Your task to perform on an android device: Click on 16 days to view the history
Image 0: 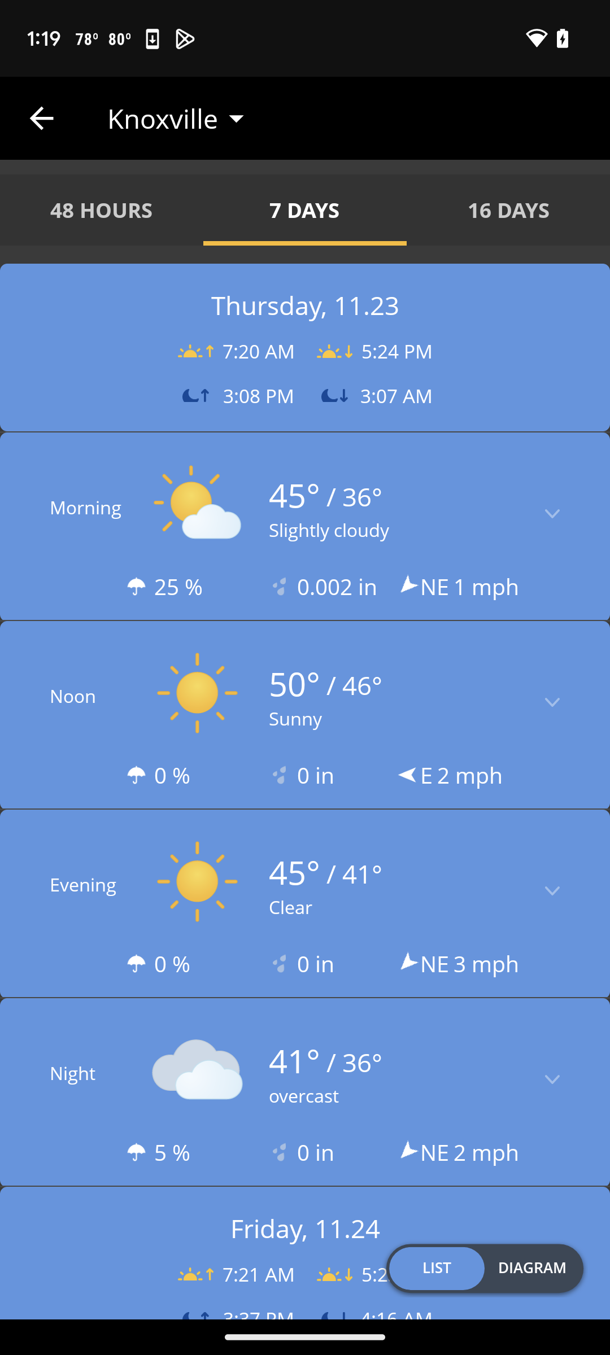
Step 0: click (508, 209)